Your task to perform on an android device: I want to open the 'The cycle of violence ' book.
Image 0: 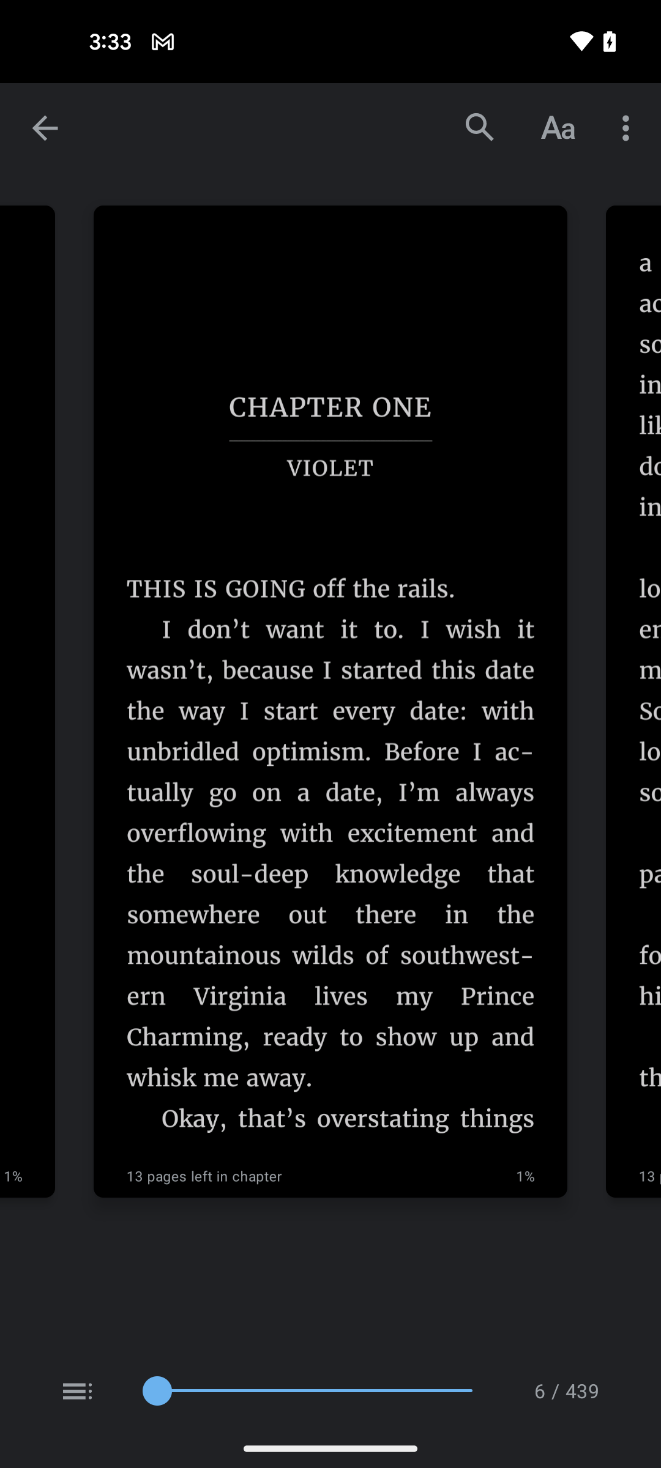
Go back to the previous page
Step 0: press back button
Image 1: 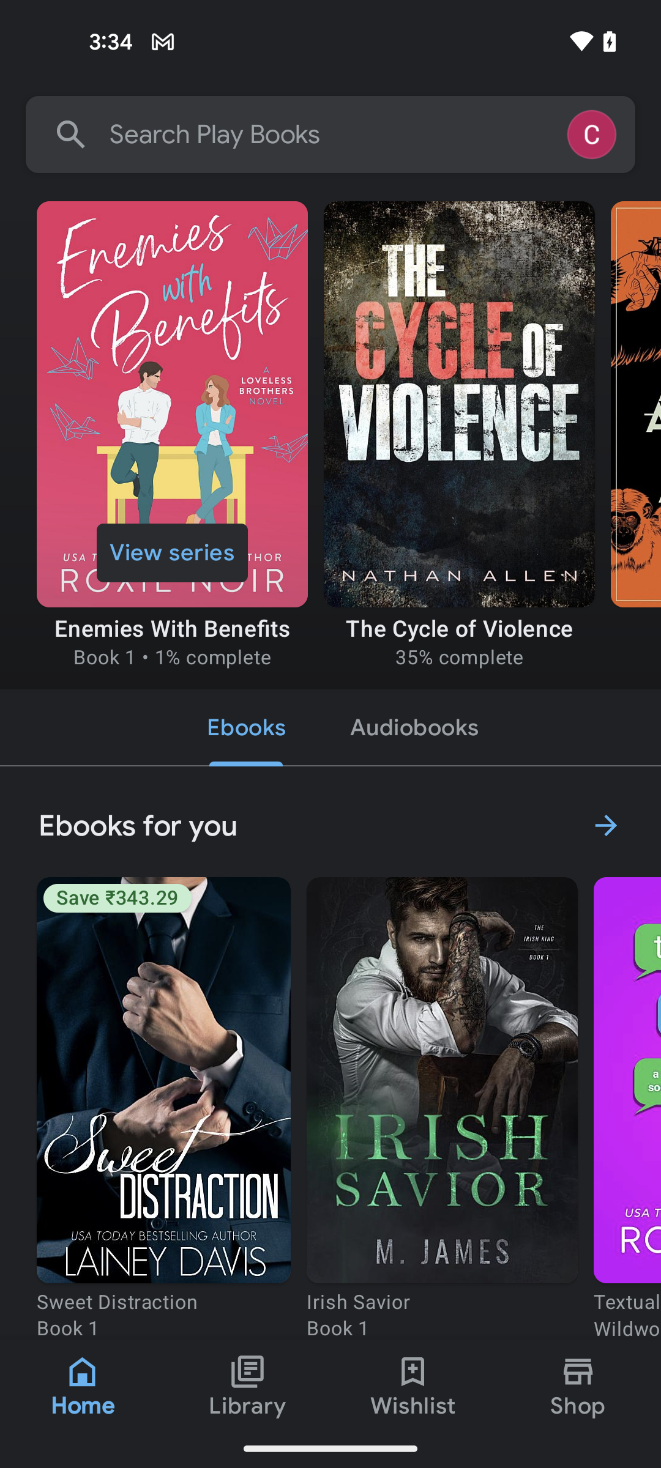
Tap on The cycle of violence book
Step 1: click (459, 433)